Your task to perform on an android device: i would like to delete an audio file named "speech" it may have some backgroud noise through easy voice recorder app
Image 0: 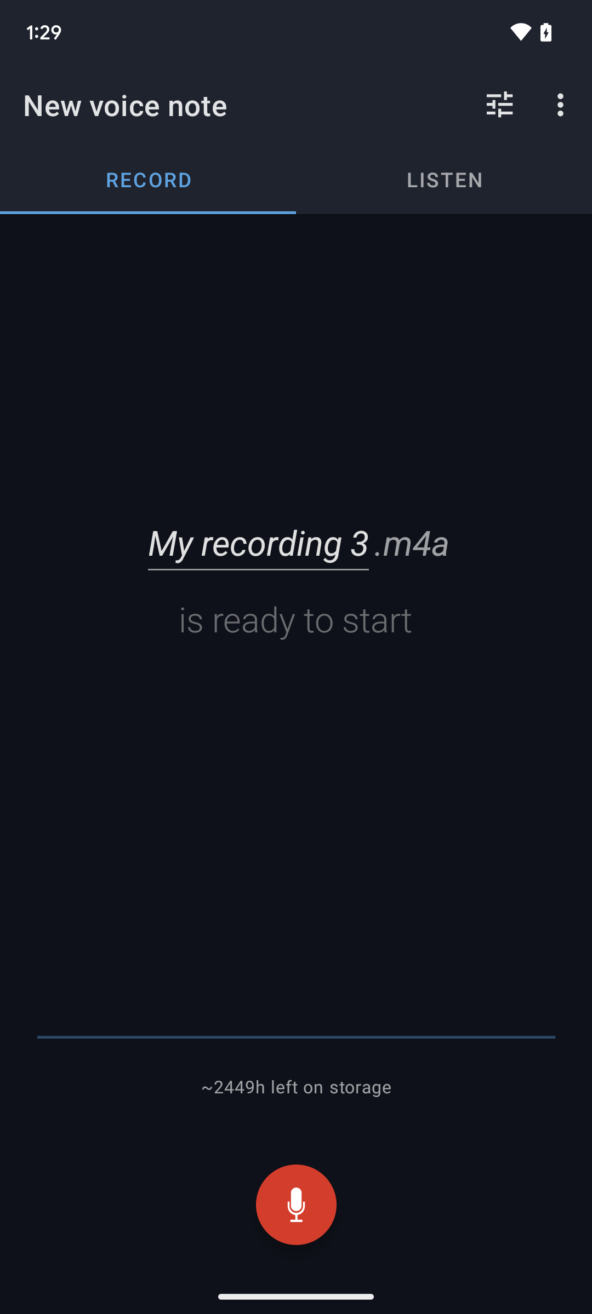
click on listen option at the upper right side of the screen to view the list
Step 0: click (444, 179)
Image 1: 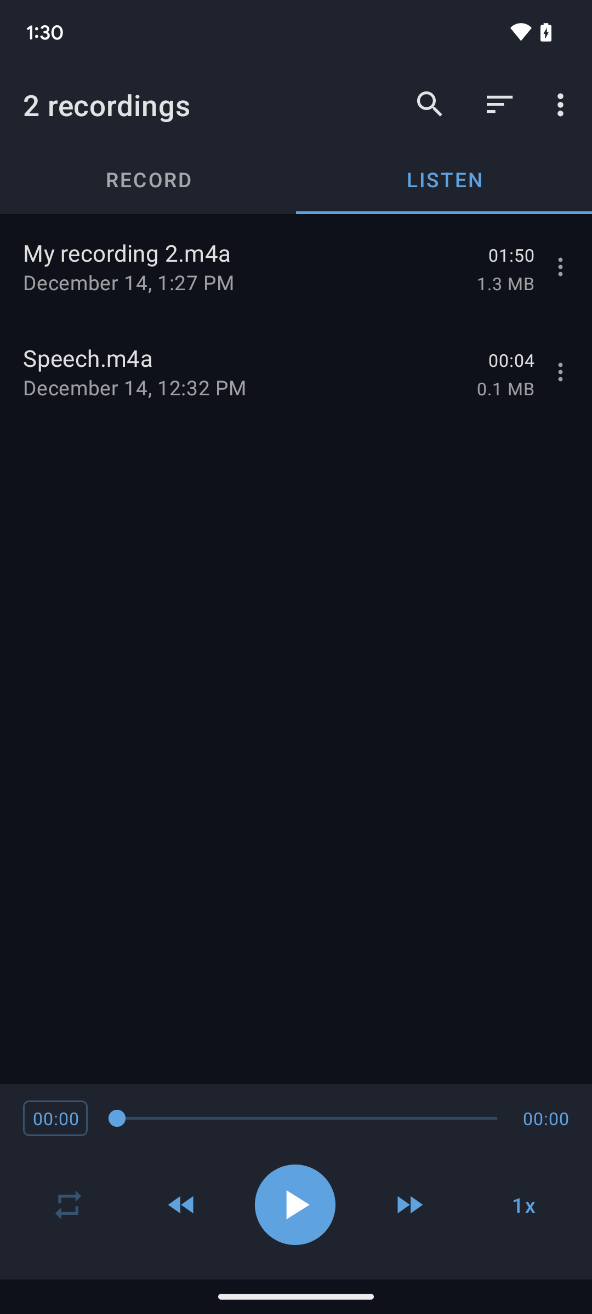
click vertical three dots icon on the second option ( speech) at the screen 
Step 1: click (563, 371)
Image 2: 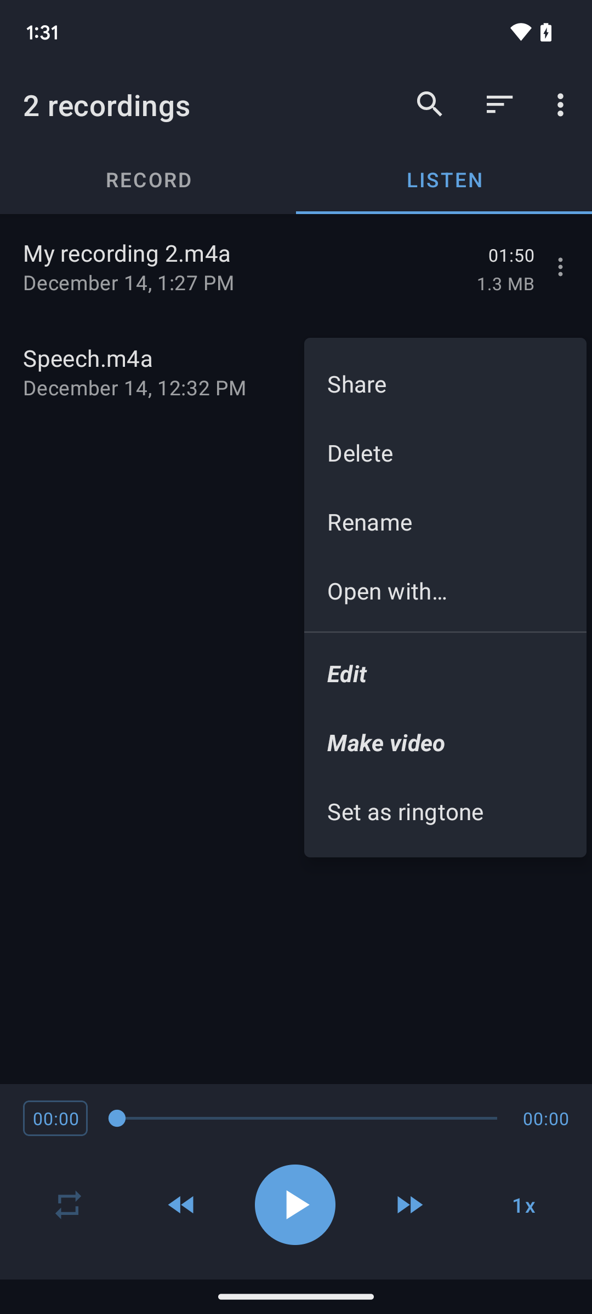
choose top second option ( delete) from the pop up window at the screen
Step 2: click (445, 452)
Image 3: 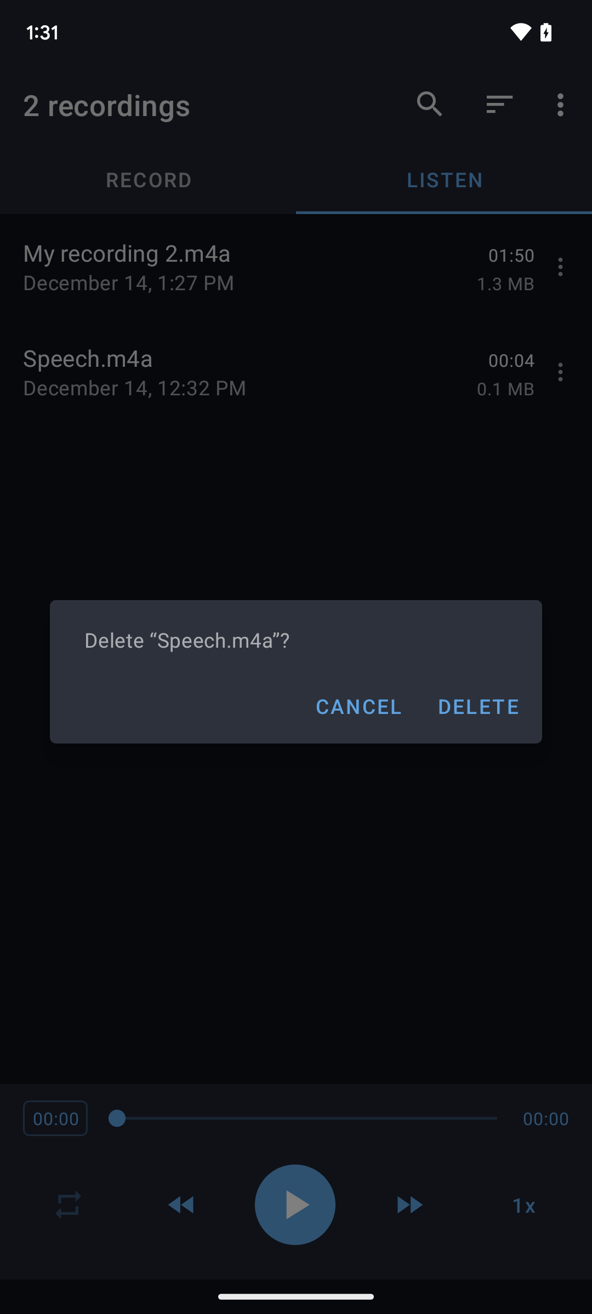
click on Delete button on the pop up window of the screen
Step 3: click (477, 706)